Your task to perform on an android device: Open eBay app and read reviews for the Powerlock Everlast boxing gloves 10 oz XL product from other Shoppers
Image 0: 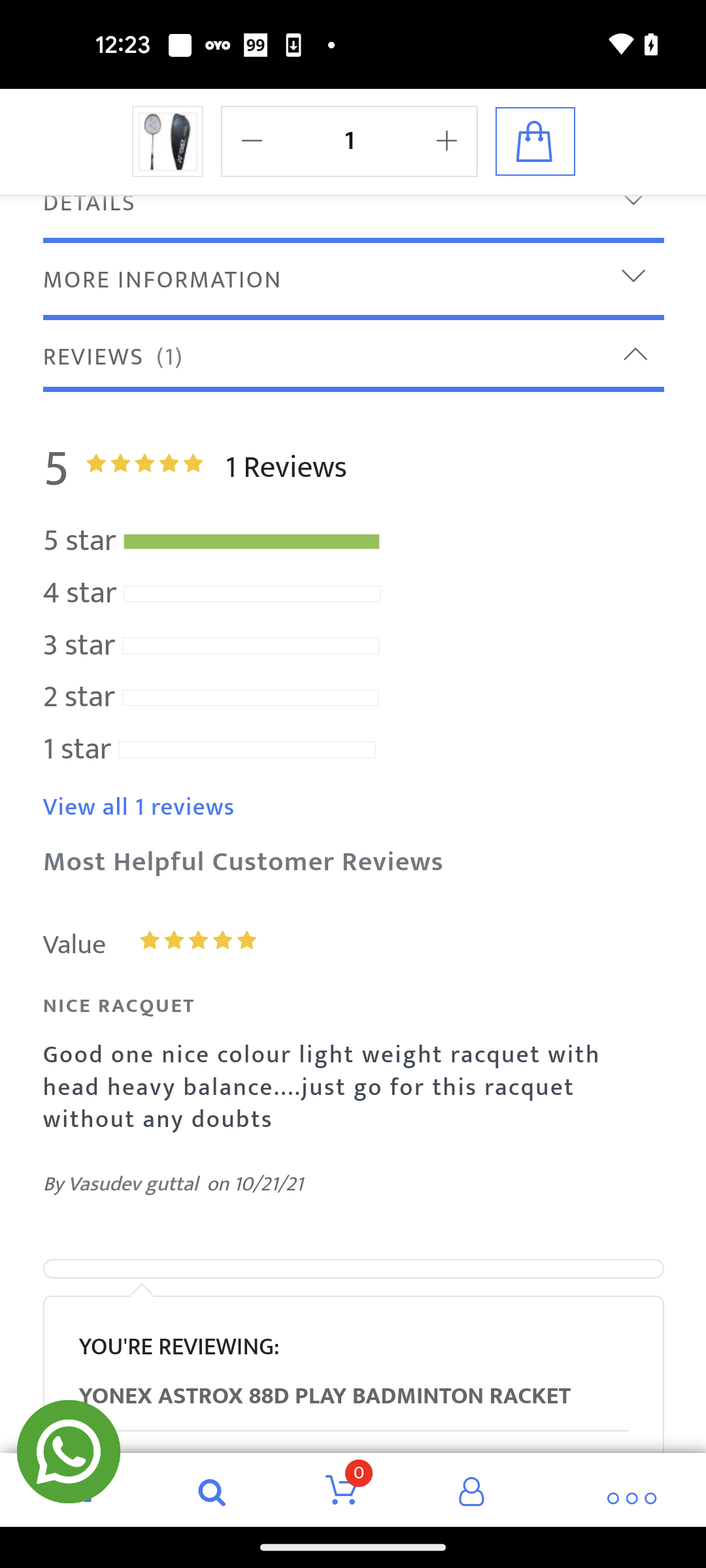
Open eBay app
Step 0: open app "eBay"
Image 1: 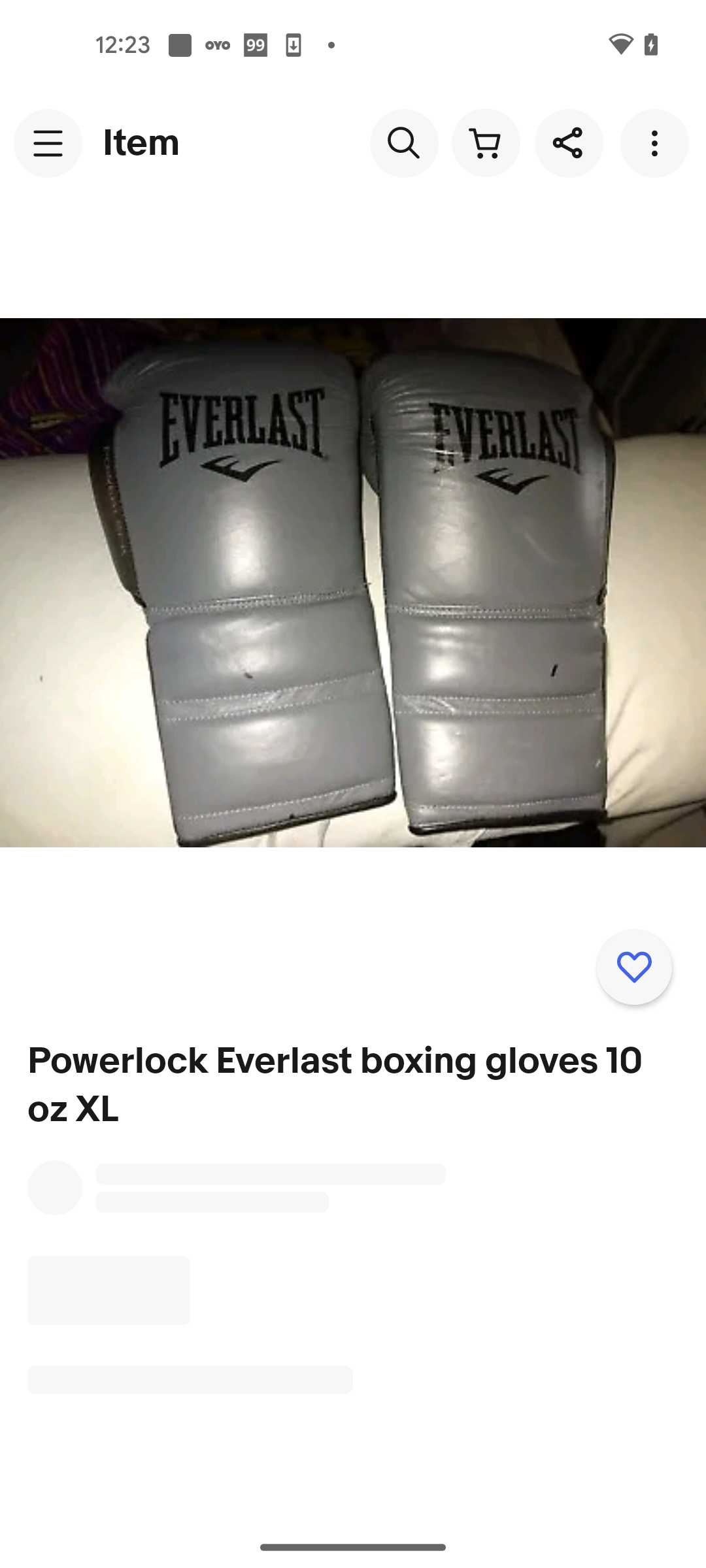
Open eBay app
Step 1: wait
Image 2: 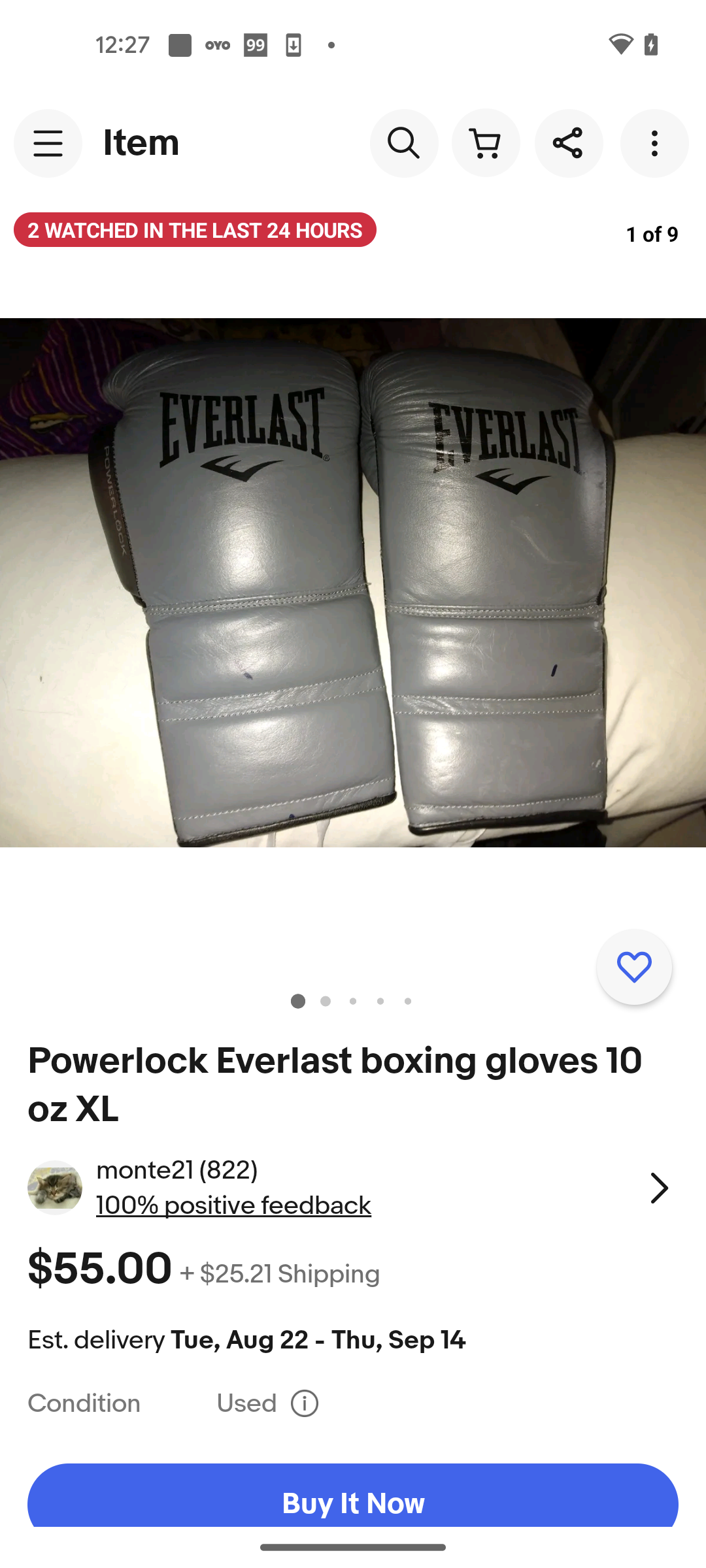
Swipe up to view Reviews of the product
Step 2: scroll down
Image 3: 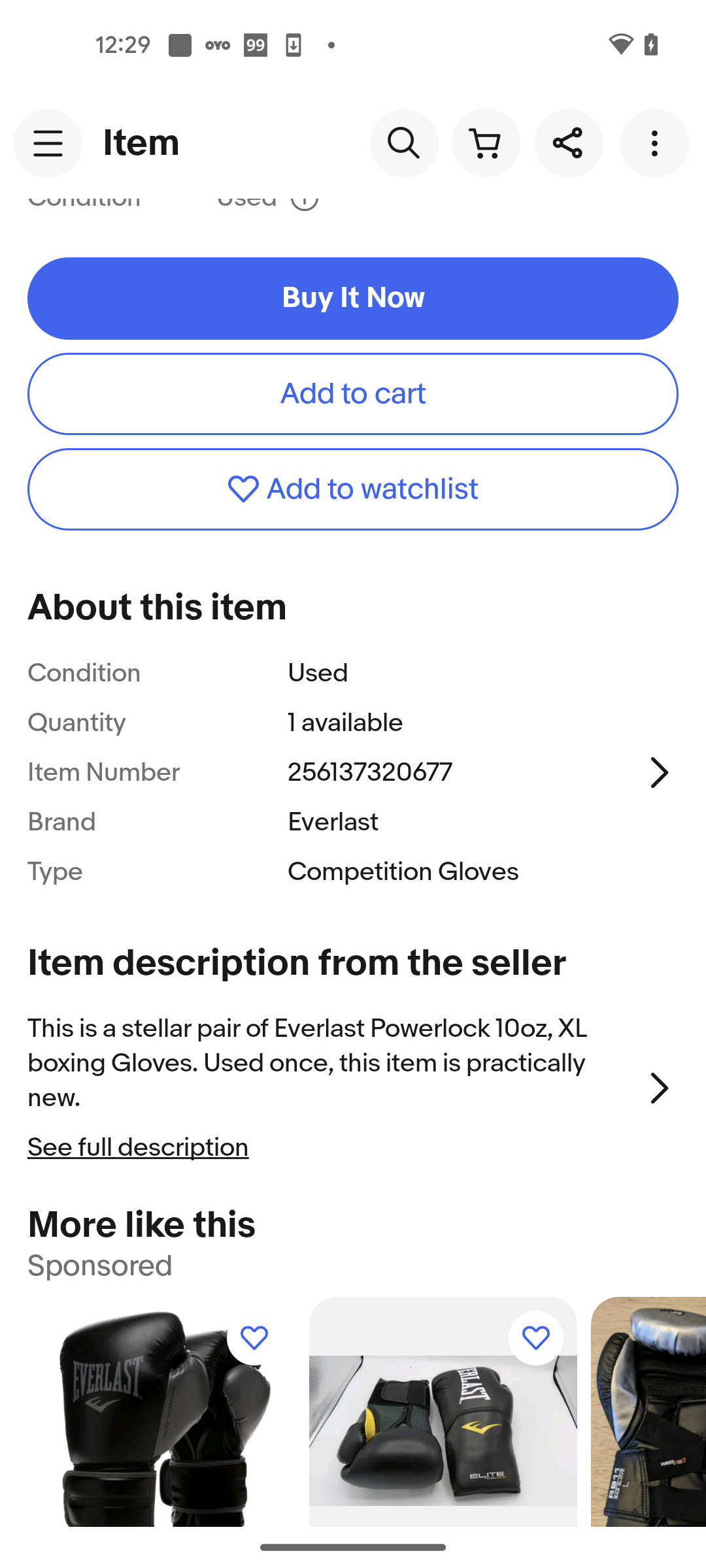
Swipe up to view Reviews of the product
Step 3: scroll down
Image 4: 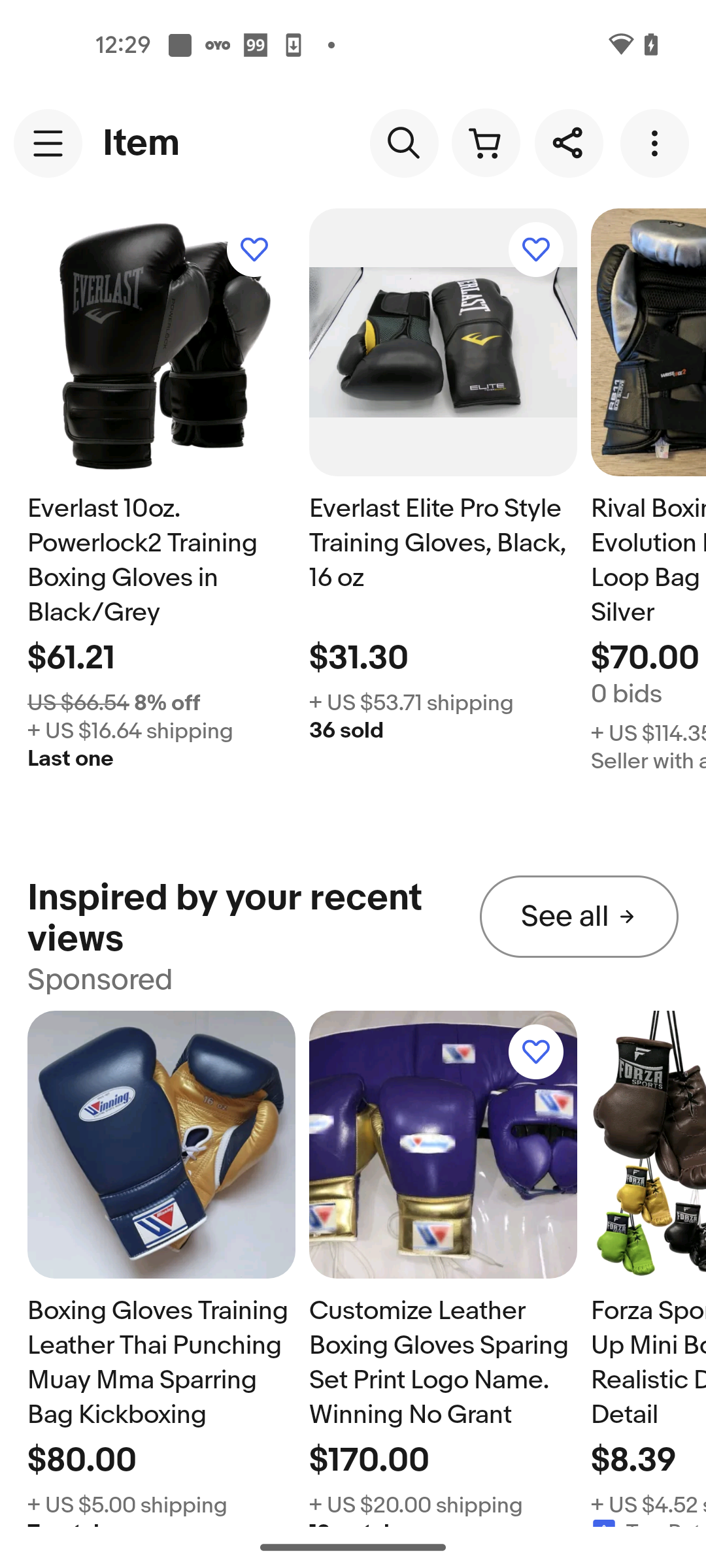
Swipe up to view Reviews of the product
Step 4: scroll down
Image 5: 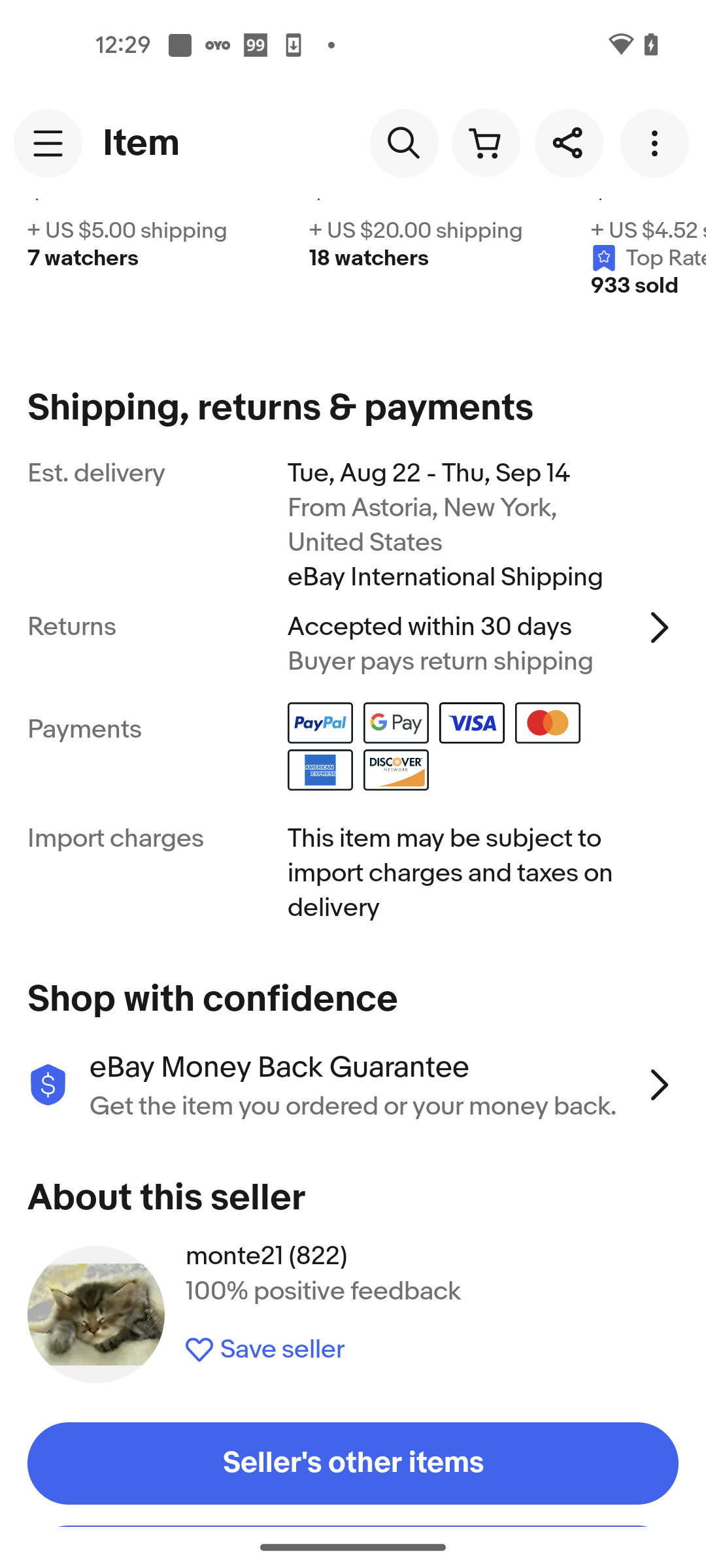
Swipe up to view Reviews of the product
Step 5: scroll down
Image 6: 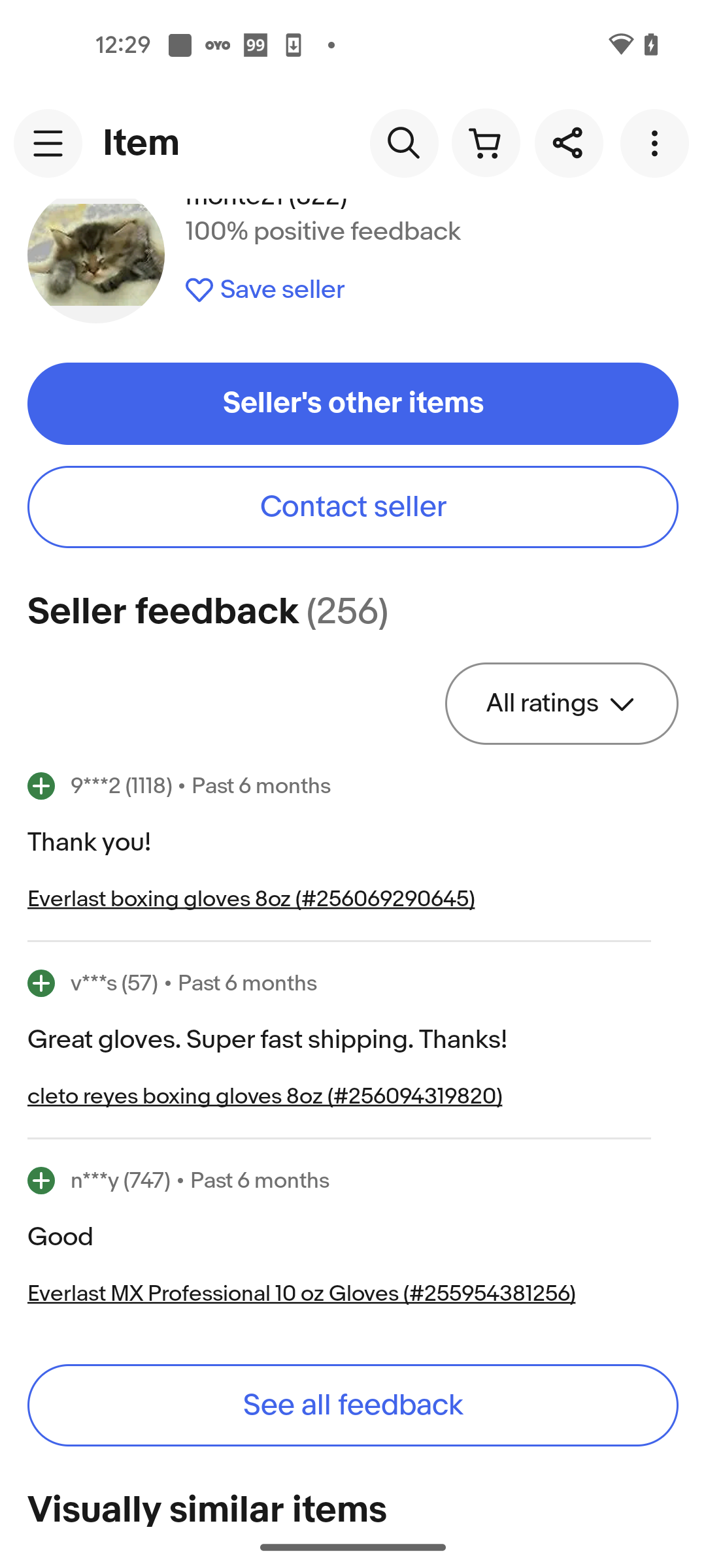
Click on the See all feedback option
Step 6: click (353, 1405)